Your task to perform on an android device: Maria wants to know the weather conditions in Denver today. Share the weather details at Maria.rossi1993@gmail.com.
Image 0: 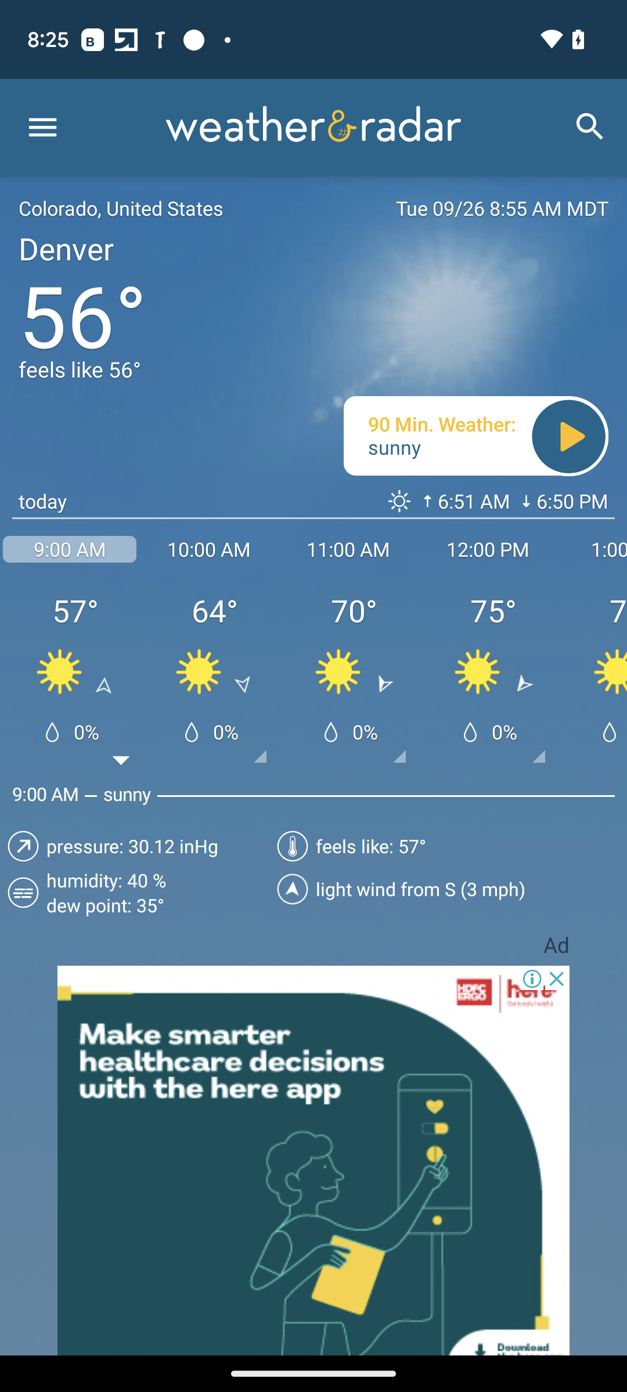
Swipe up for the share option.
Step 0: scroll down
Image 1: 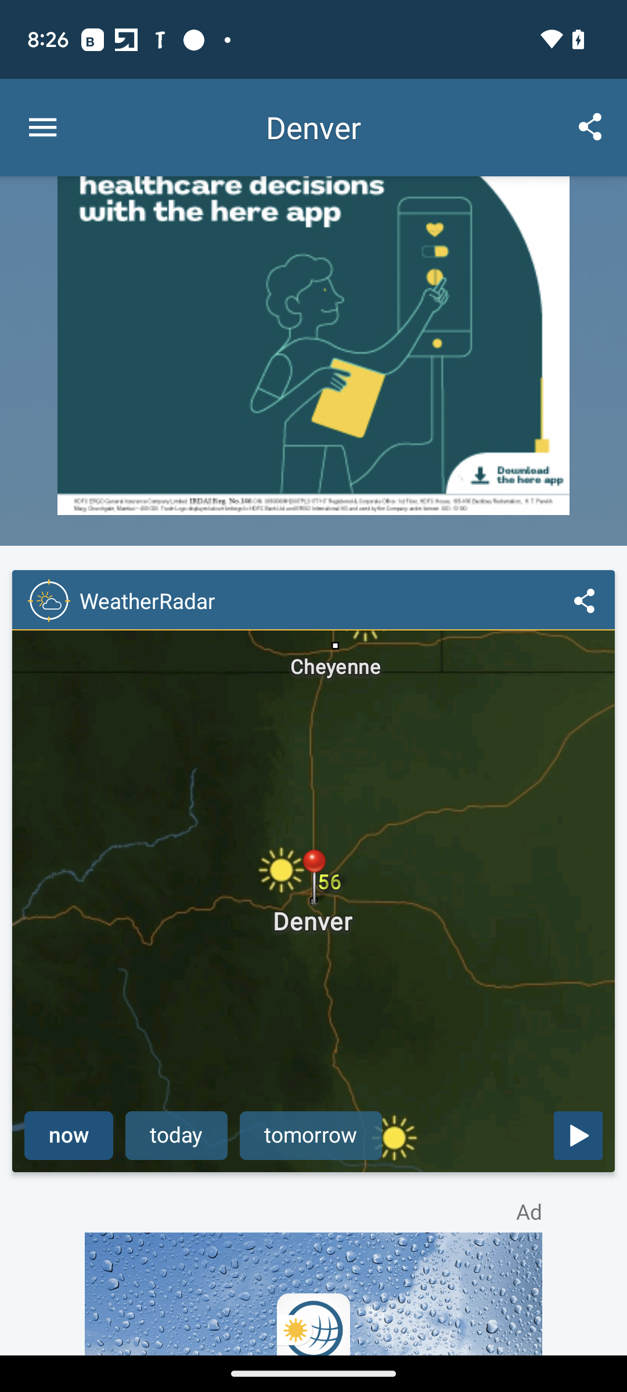
Swipe up for the share option.
Step 1: scroll down
Image 2: 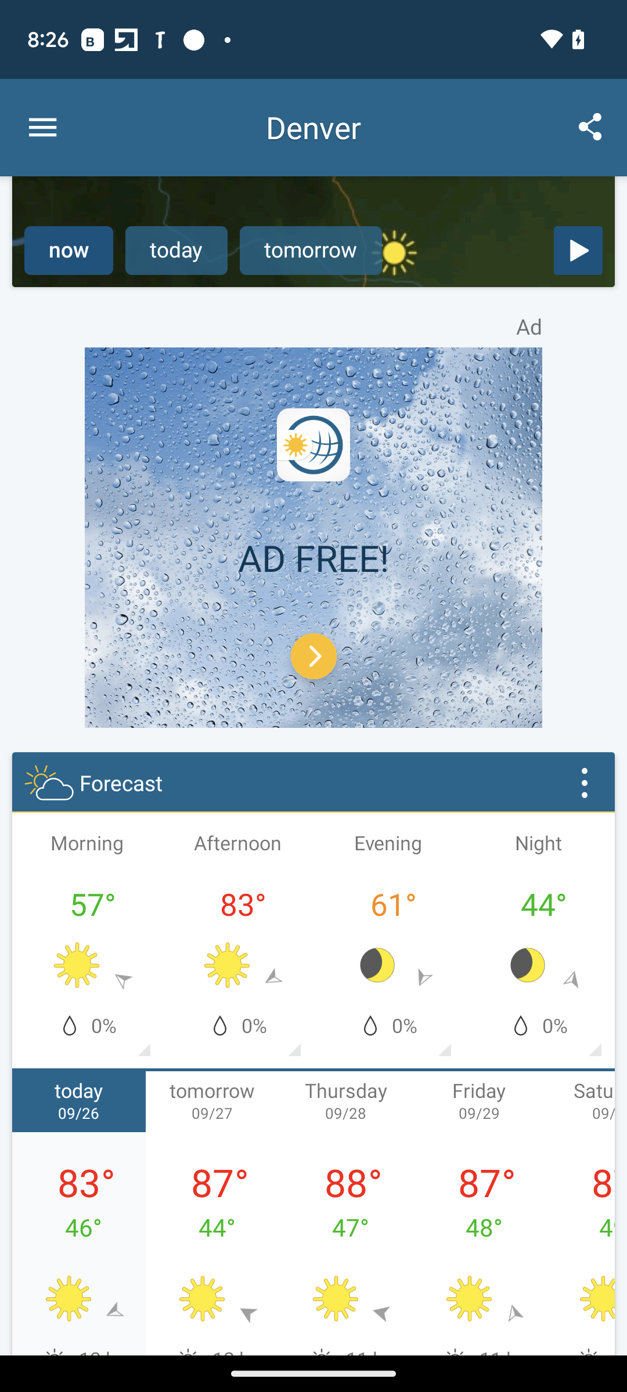
Click on the three dots on the right side of the screen.
Step 2: click (583, 782)
Image 3: 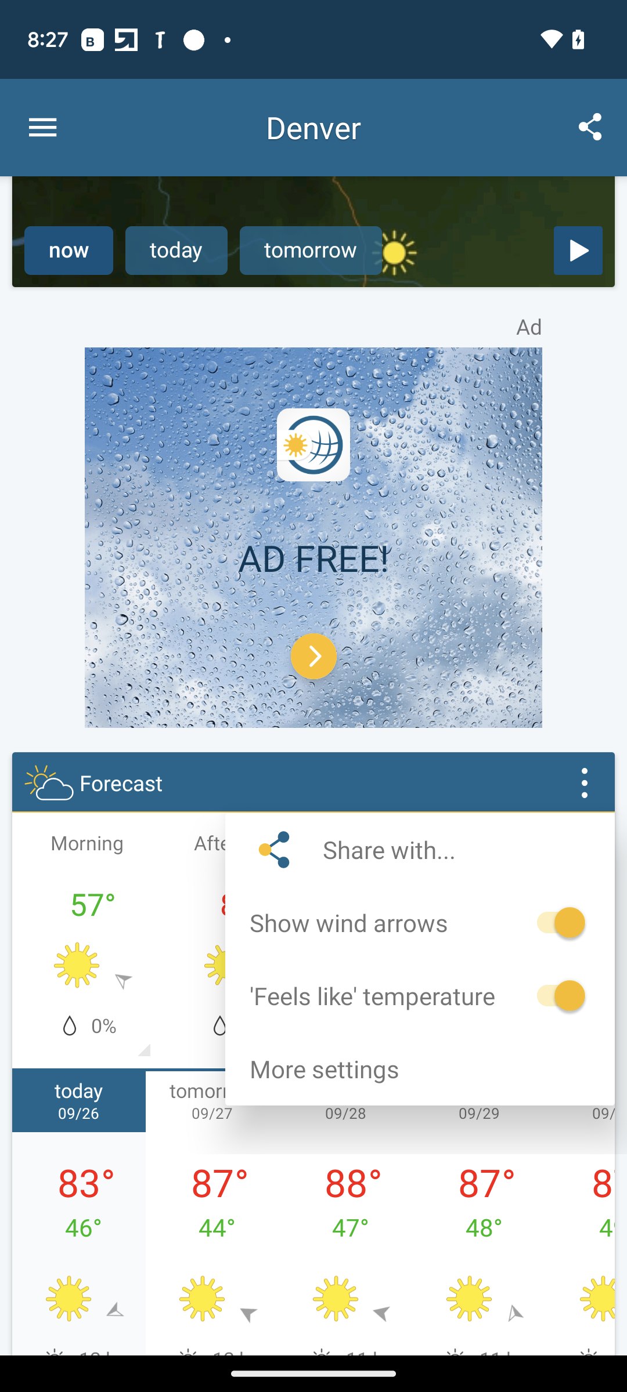
Click on share with option.
Step 3: click (420, 849)
Image 4: 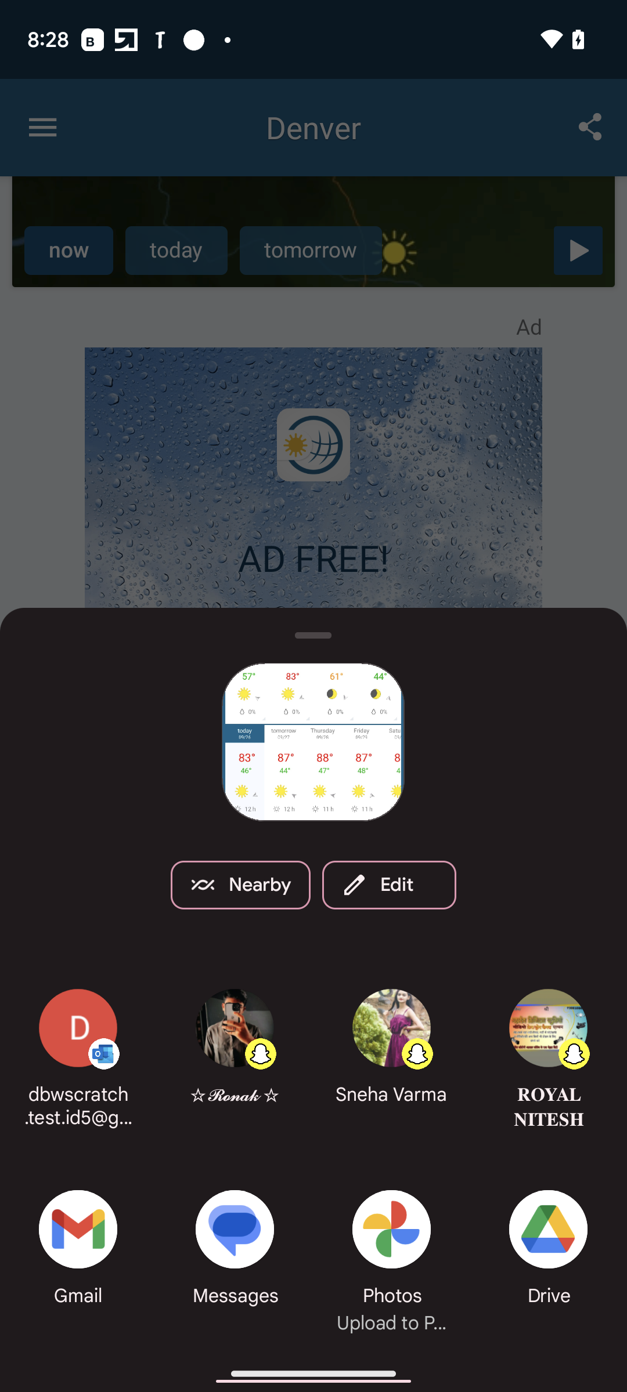
Click on the Gmail option.
Step 4: click (75, 1236)
Image 6: 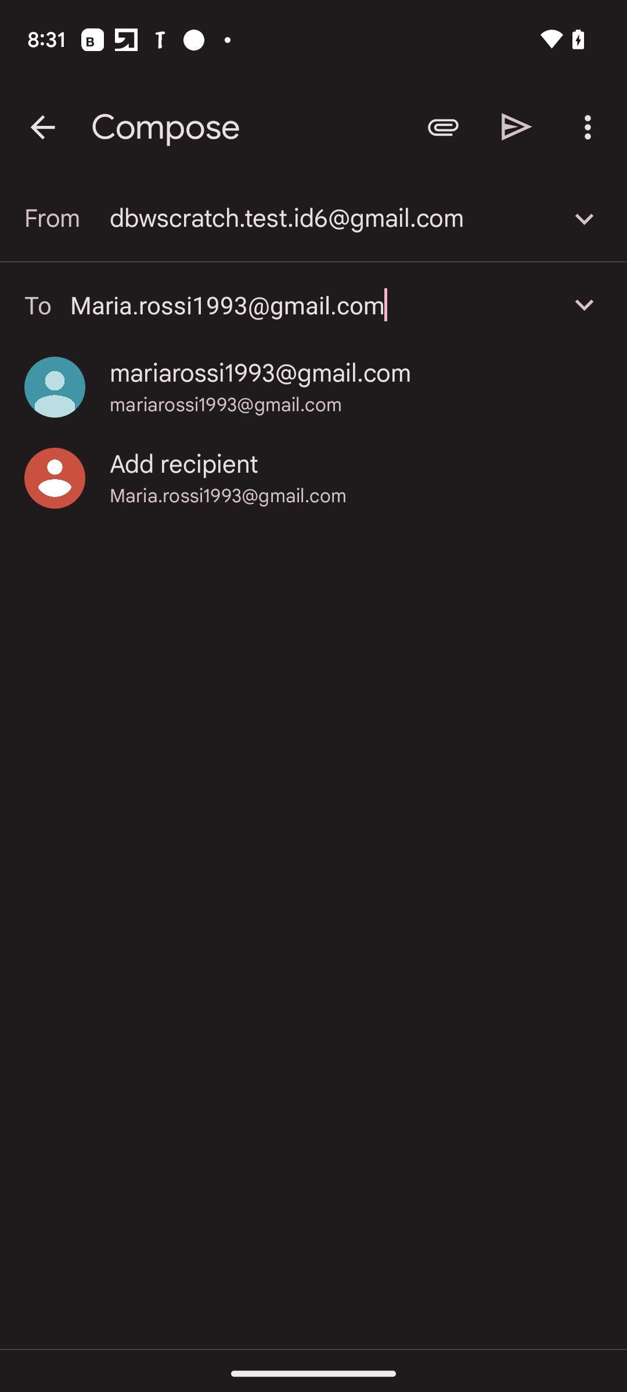
Click on the Maria.rossi1993@gmail.com.
Step 6: click (261, 373)
Image 7: 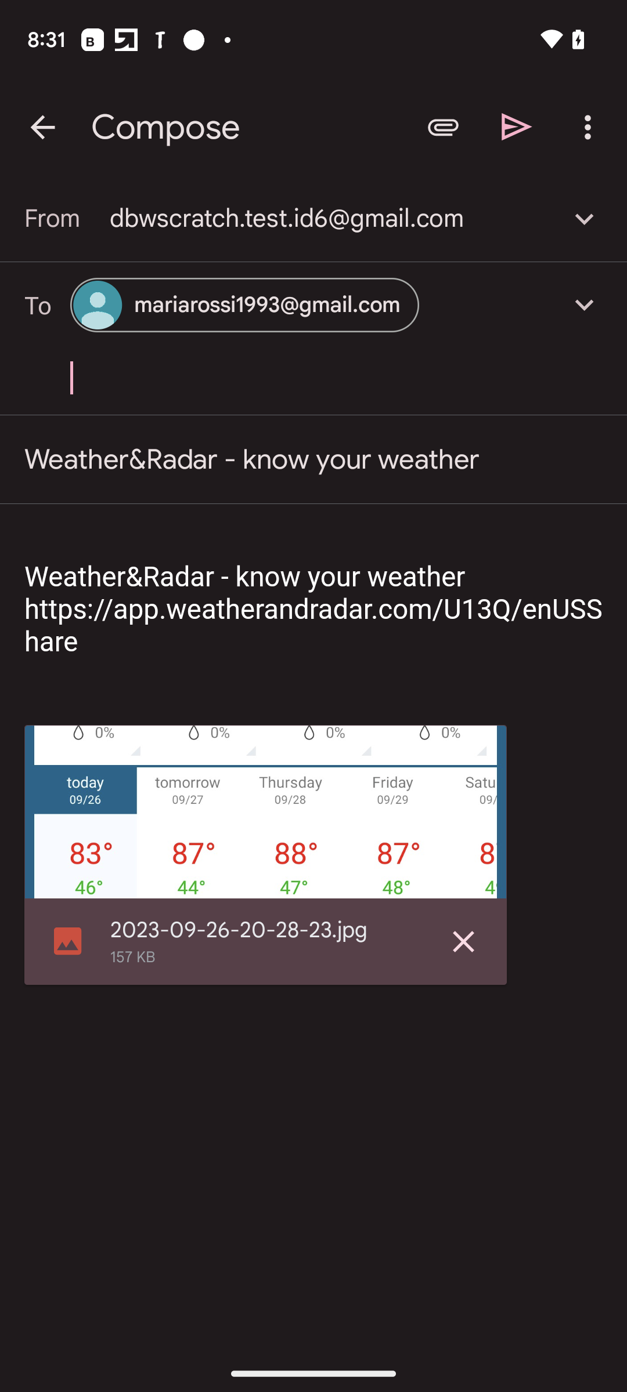
Click on the send icon.
Step 7: click (517, 126)